Your task to perform on an android device: I want to learn more about michigan trails, play the Michigan Trails video by pure michigan in the Youtube app.
Image 0: 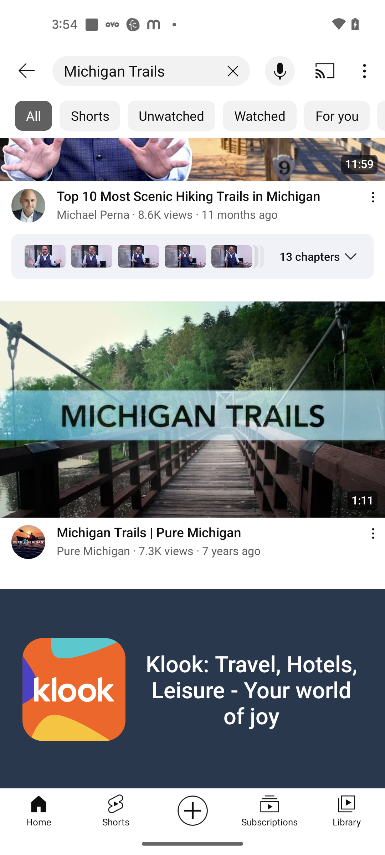
Play the video Michigan Trails by Pure Michigan
Step 0: click (192, 441)